Your task to perform on an android device: Open the Time Zone Converter app & convert the time zone from Asia/Kolkata to New York
Image 0: 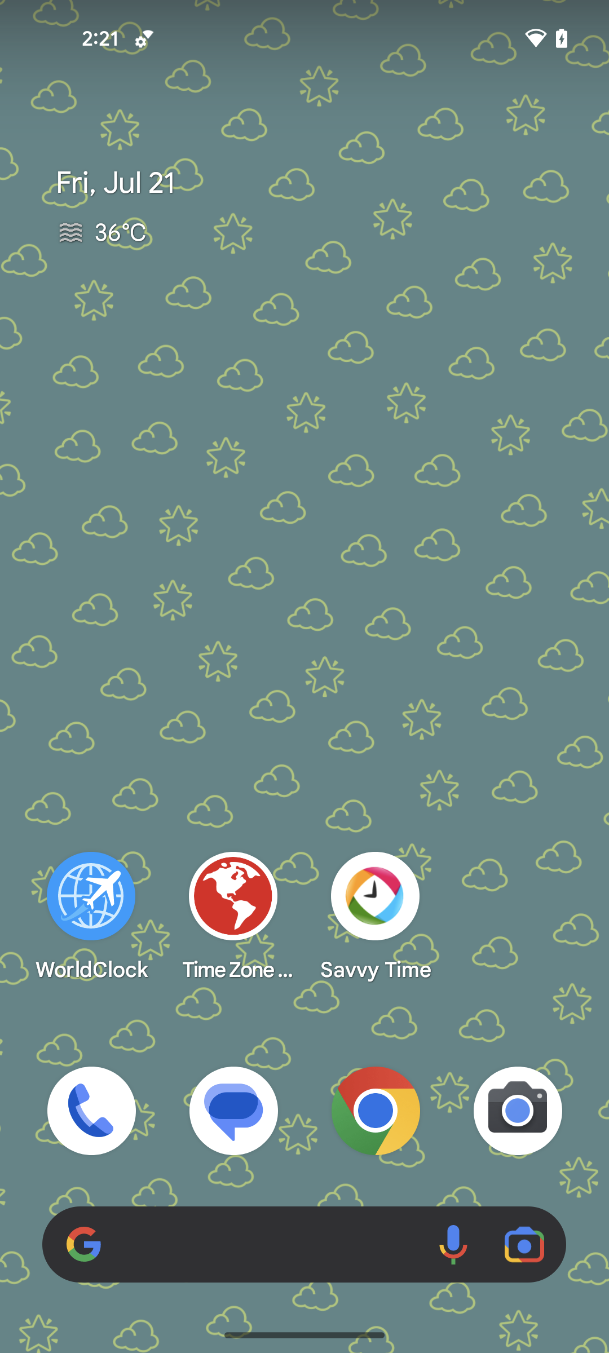
open the Time Zone Converter app
Step 0: open app "Time Zone Converter"
Image 2: 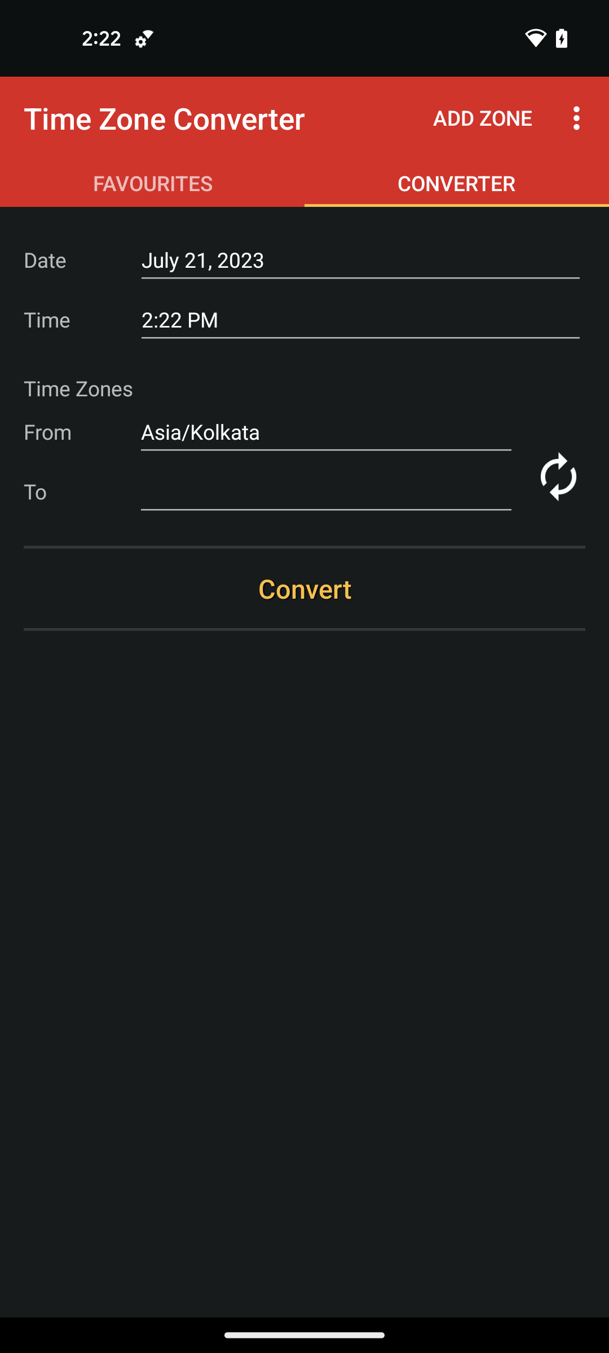
click on the time zone name section
Step 2: click (240, 498)
Image 3: 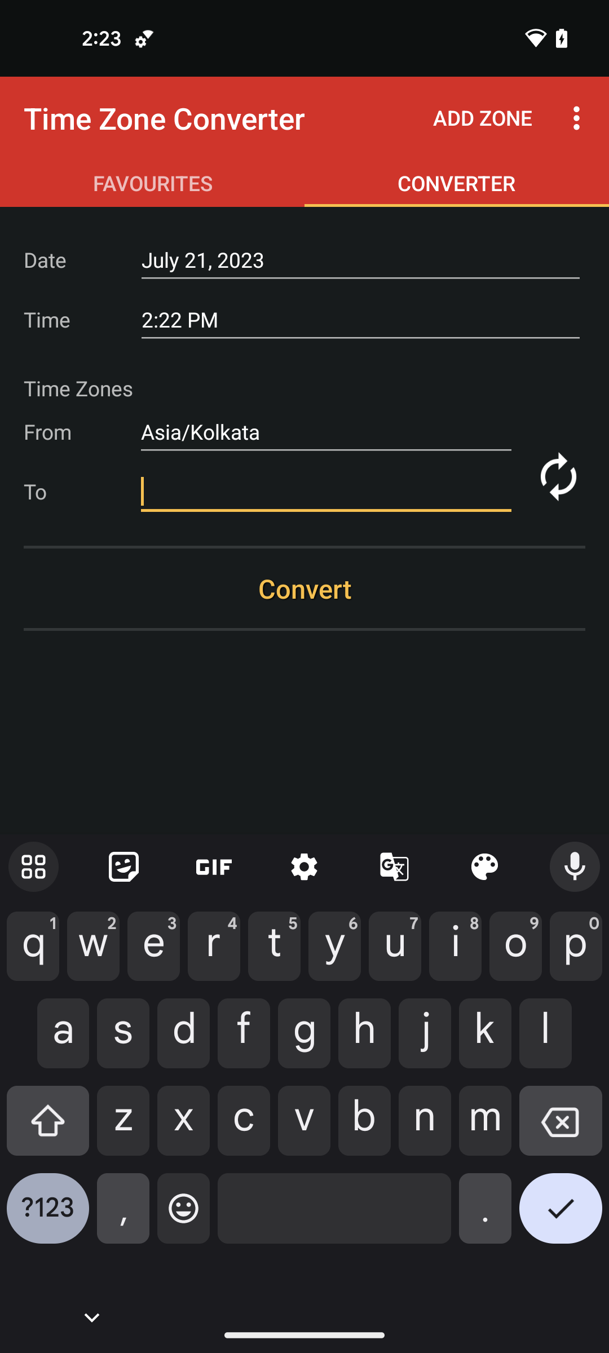
enter the converted time zone New York
Step 3: type "New York"
Image 4: 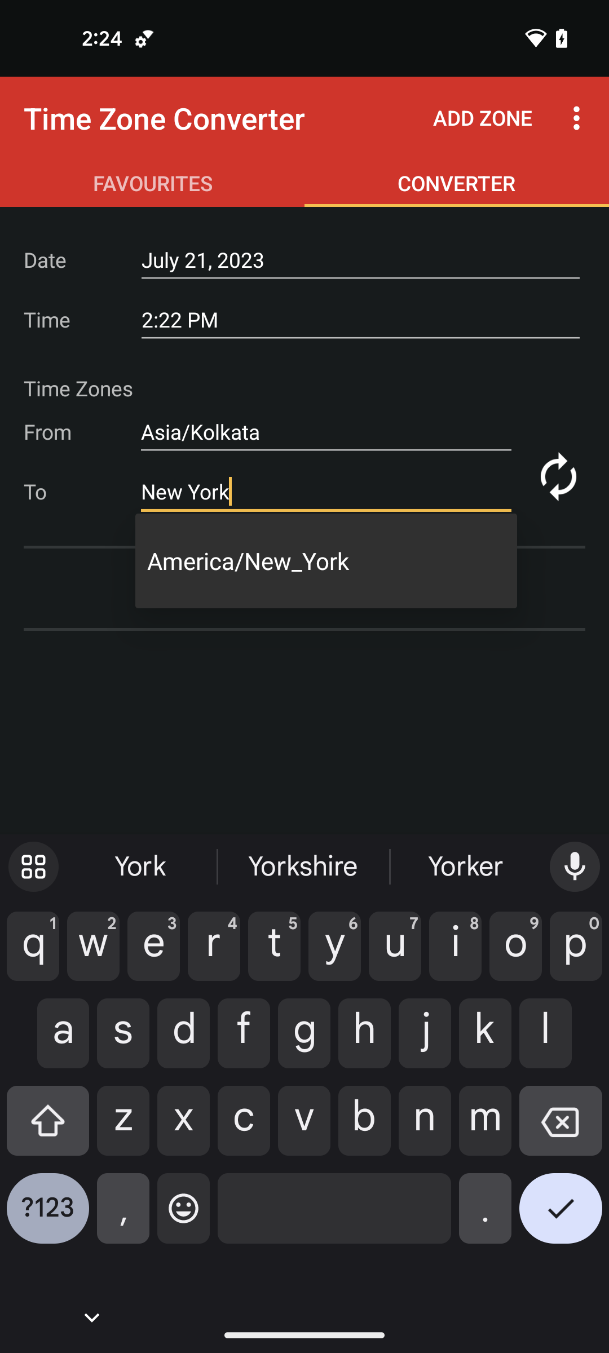
select the suggested time zone
Step 4: click (326, 560)
Image 5: 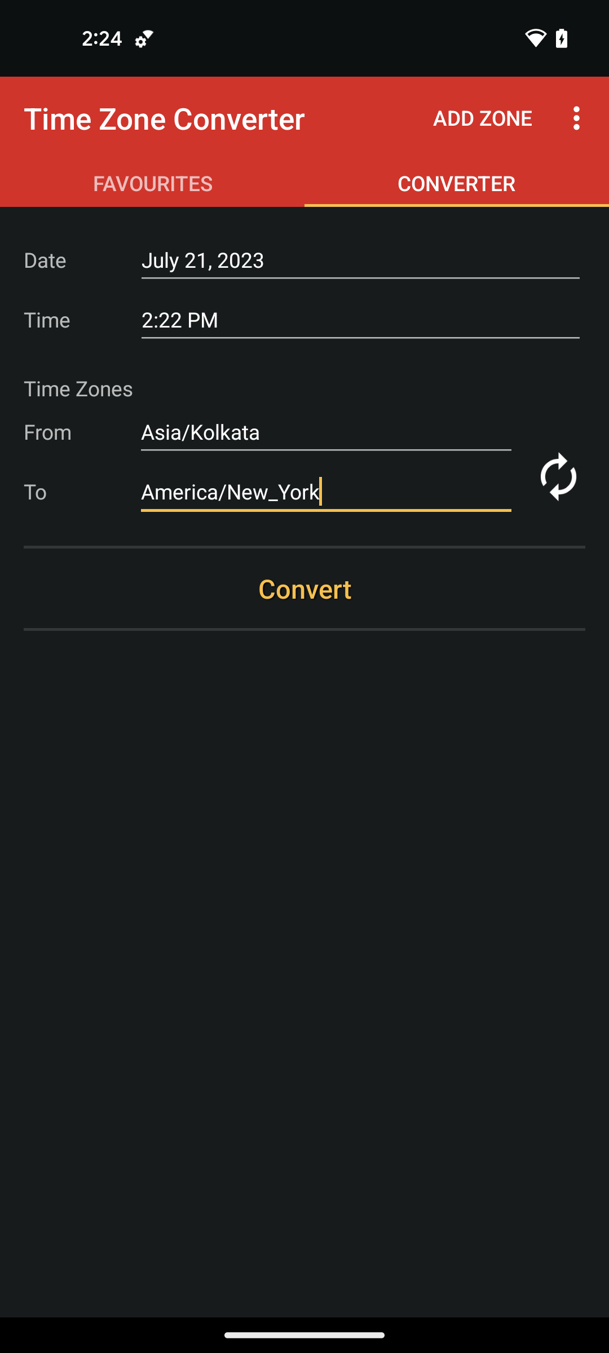
click on the Convert button
Step 5: click (304, 588)